Your task to perform on an android device: Sketchers Equalizer are the most comfortable sports shoes. I want to view the details of Sketchers Men Equalizer 5.0 in the Amazon app.
Image 0: 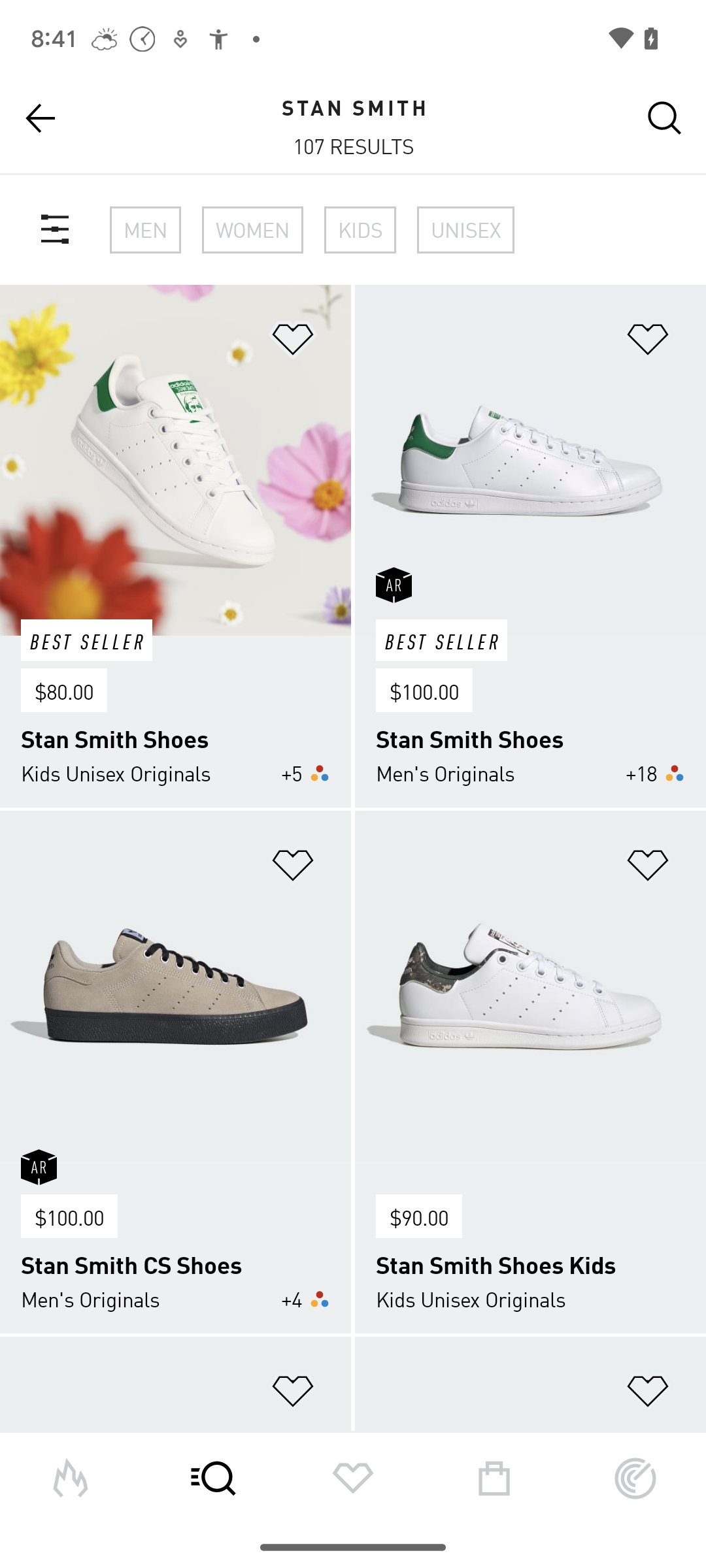
Open the Amazon app.
Step 0: open app "Amazon"
Image 1: 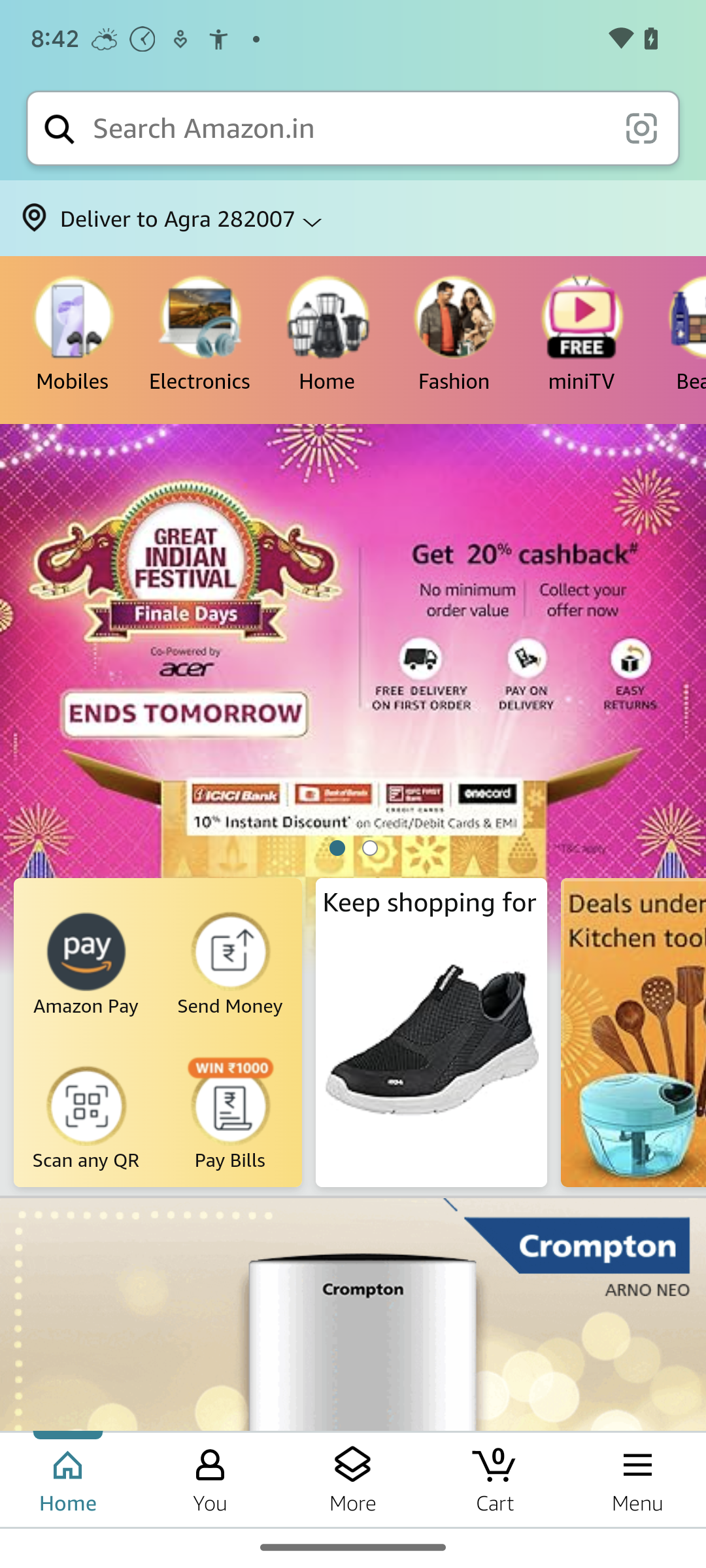
Click on the search bar at the top of the screen.
Step 1: click (348, 128)
Image 2: 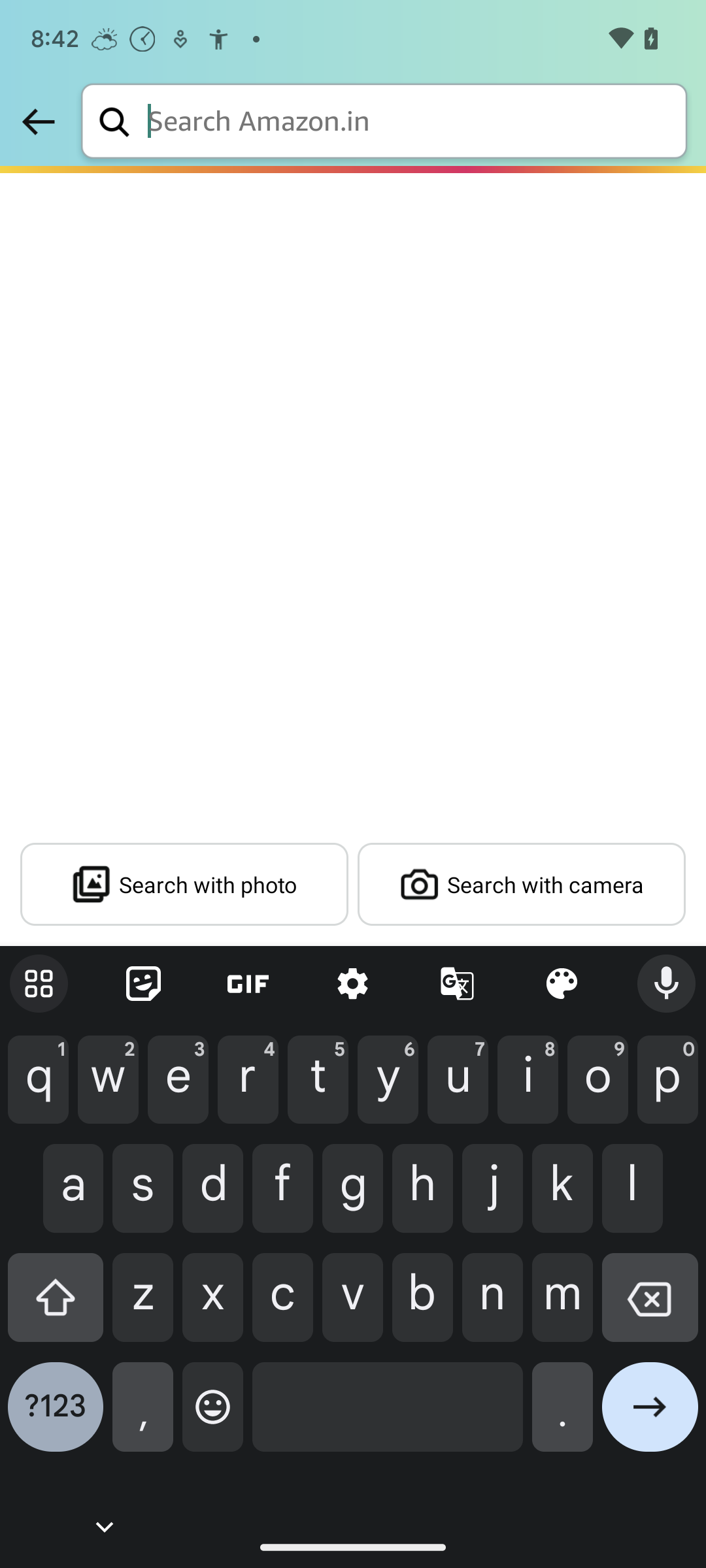
Enter the item to be searched, which is Sketchers Men Equalizer 5.0.
Step 2: type "Sketchers Men Equalizer 5.0"
Image 3: 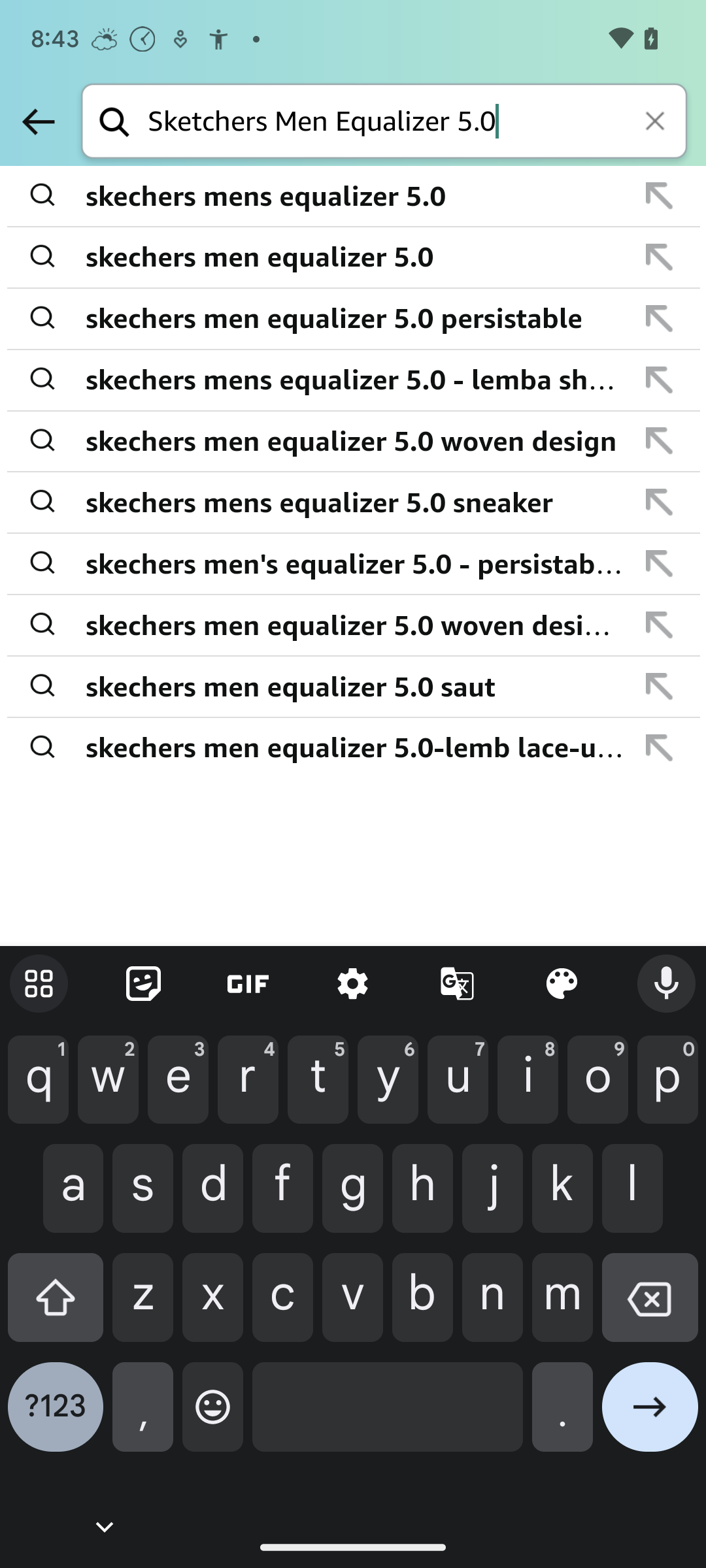
Click on the first option.
Step 3: click (354, 196)
Image 4: 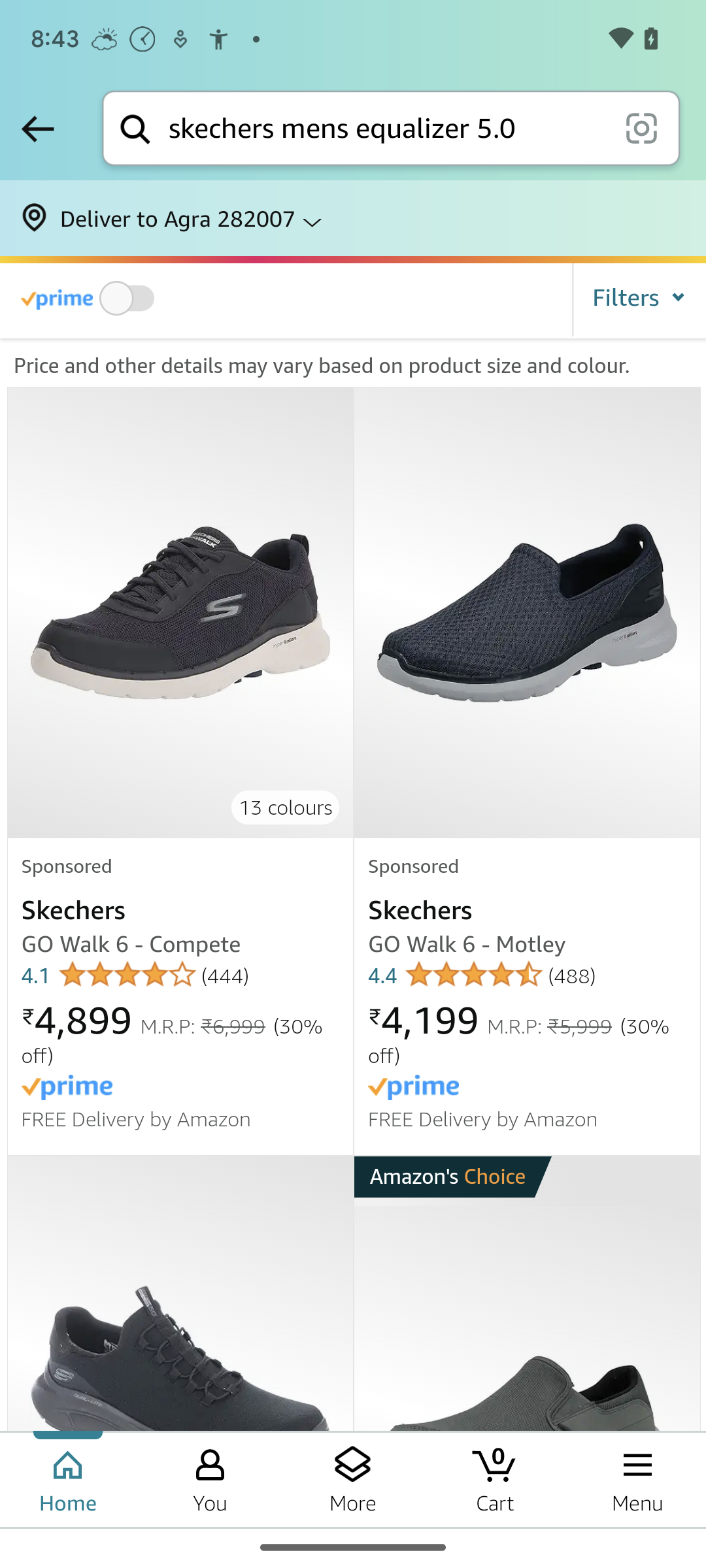
Swipe down to view the product.
Step 4: scroll down
Image 5: 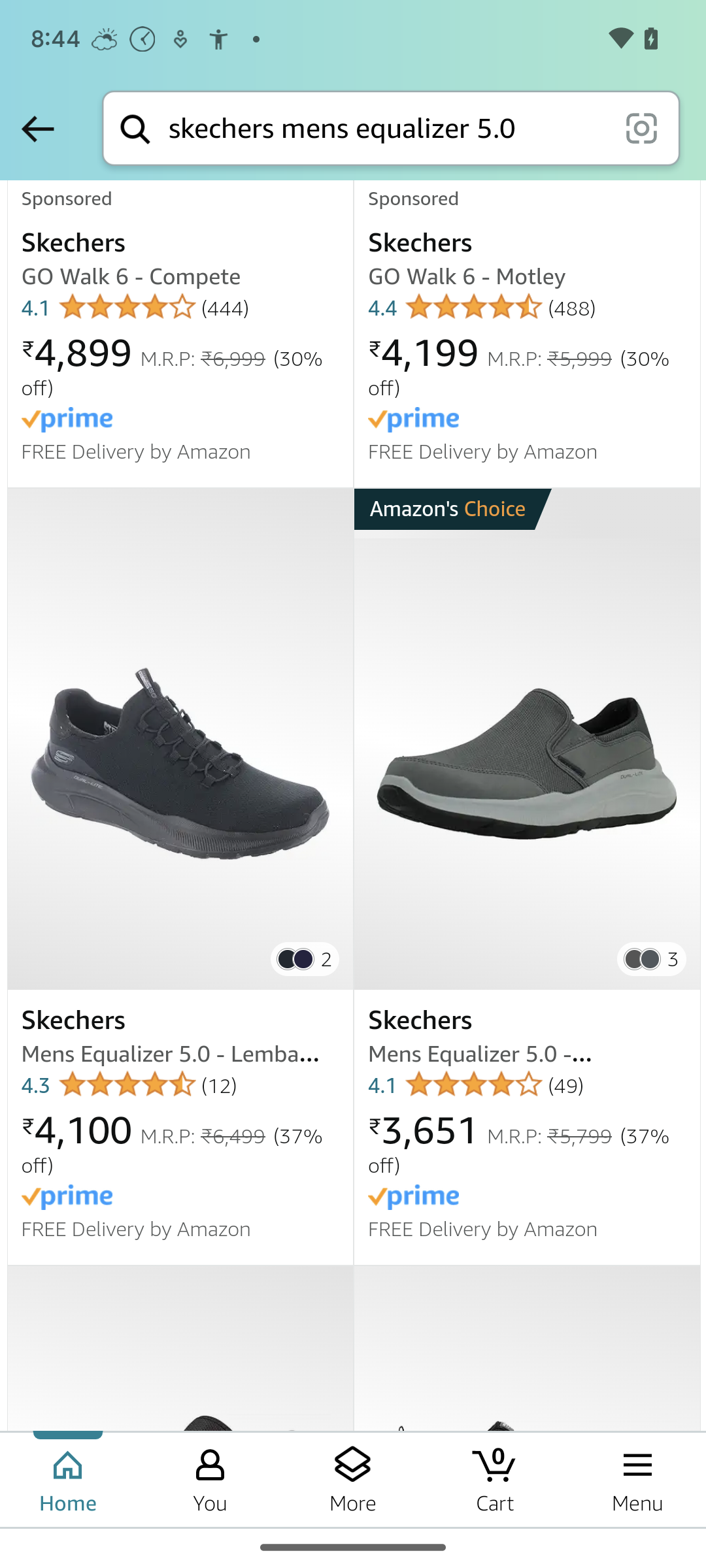
Scroll down to view more of Sketchers Equalizers.
Step 5: scroll down